Your task to perform on an android device: I want to search for a JRR Talkien file because today I am free so I want to read my favorite book on Box
Image 0: 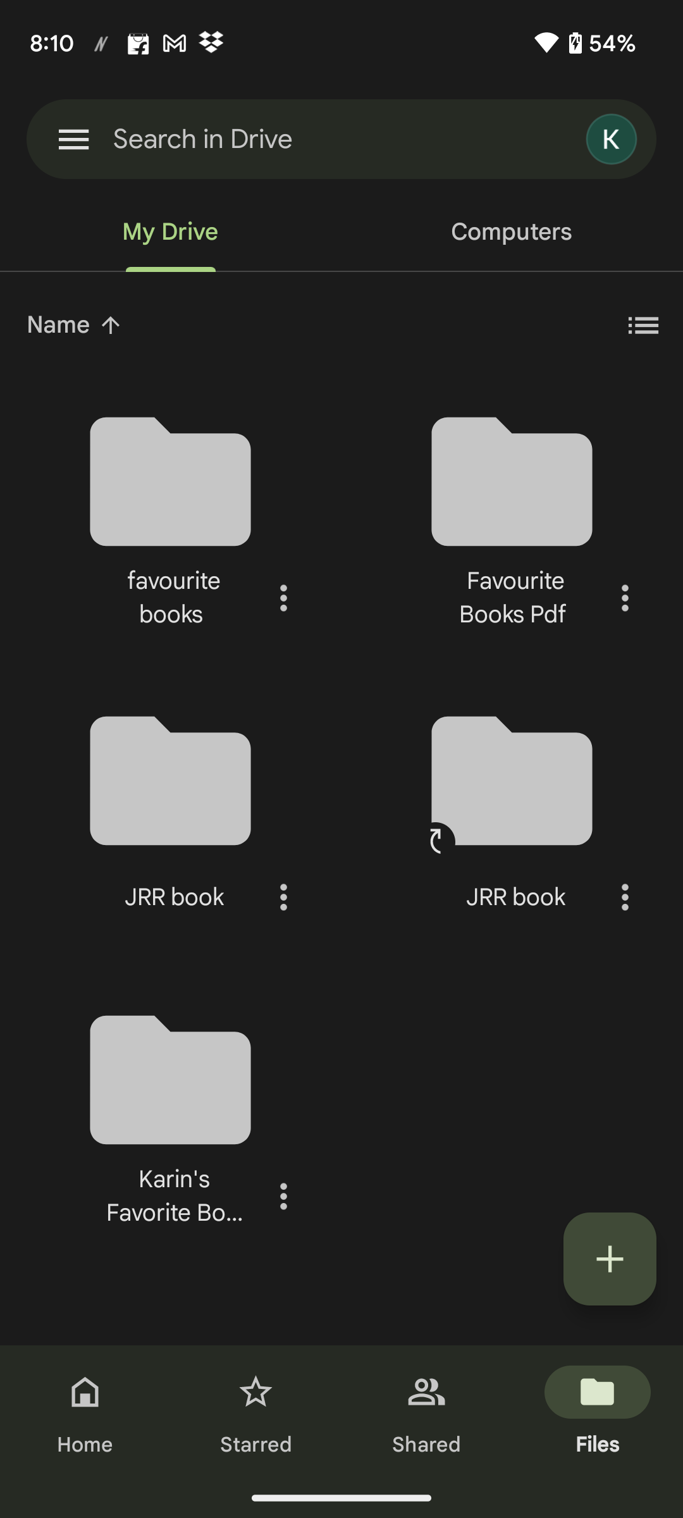
Open the Box app
Step 0: open app "Box"
Image 1: 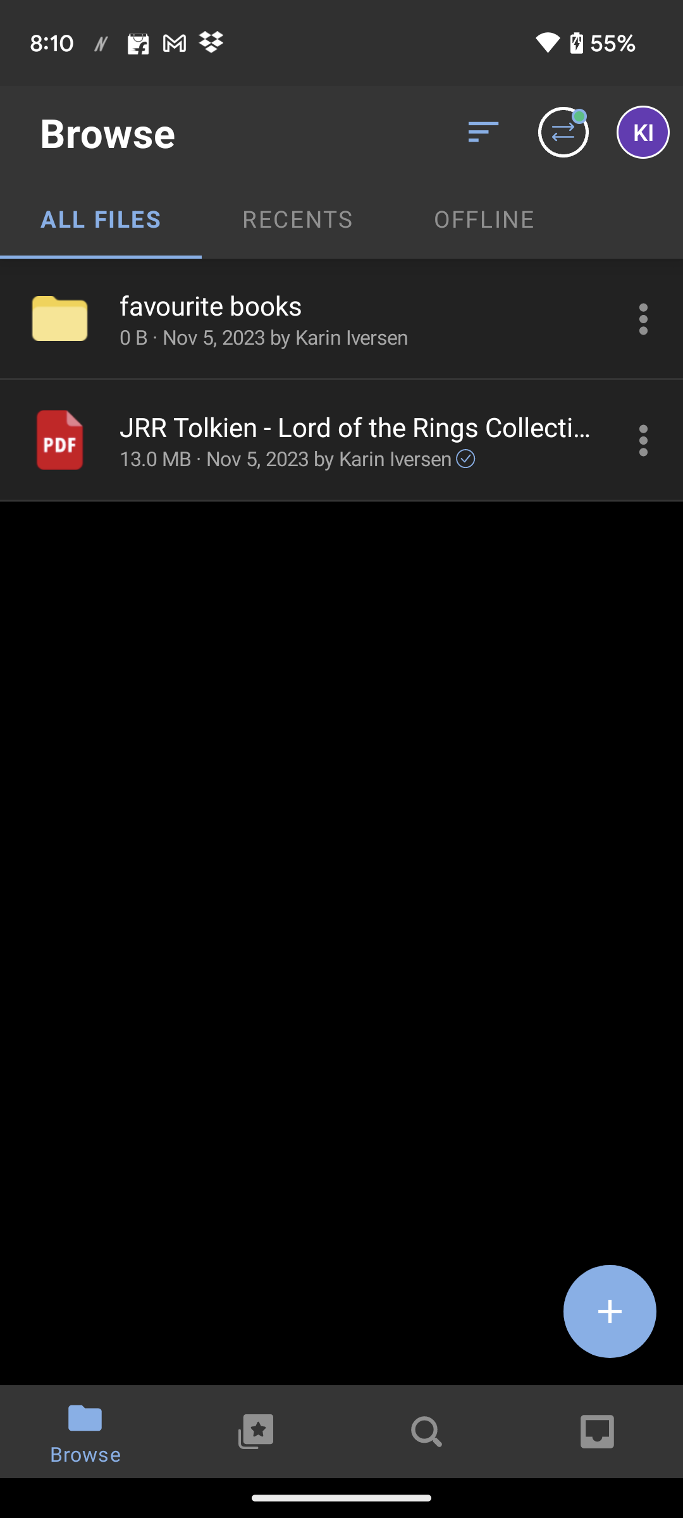
Click on the search icon at the bottom 
Step 1: click (427, 1431)
Image 2: 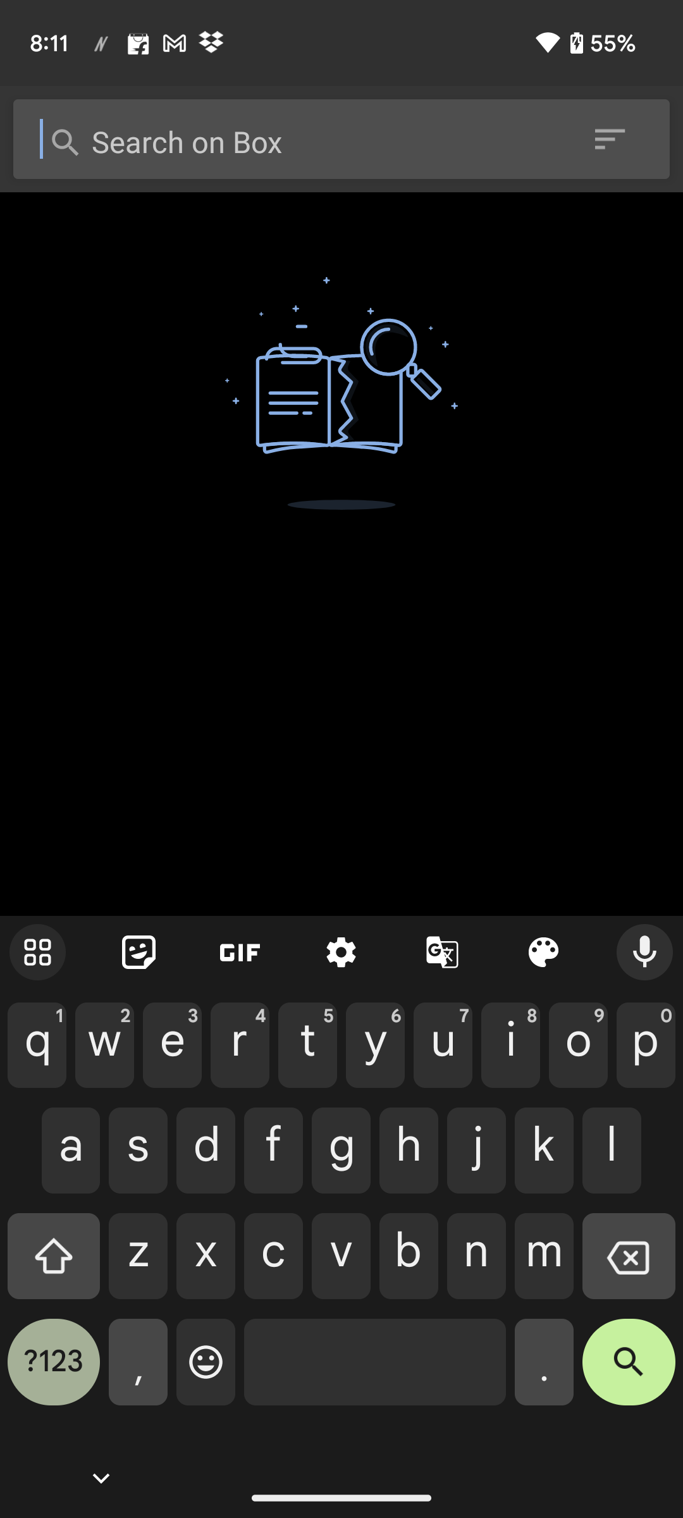
Type JRR Talkien in search bar
Step 2: type "JRR Talkien "